Your task to perform on an android device: Uninstall the Airbnb app in the Google Play Store.
Image 0: 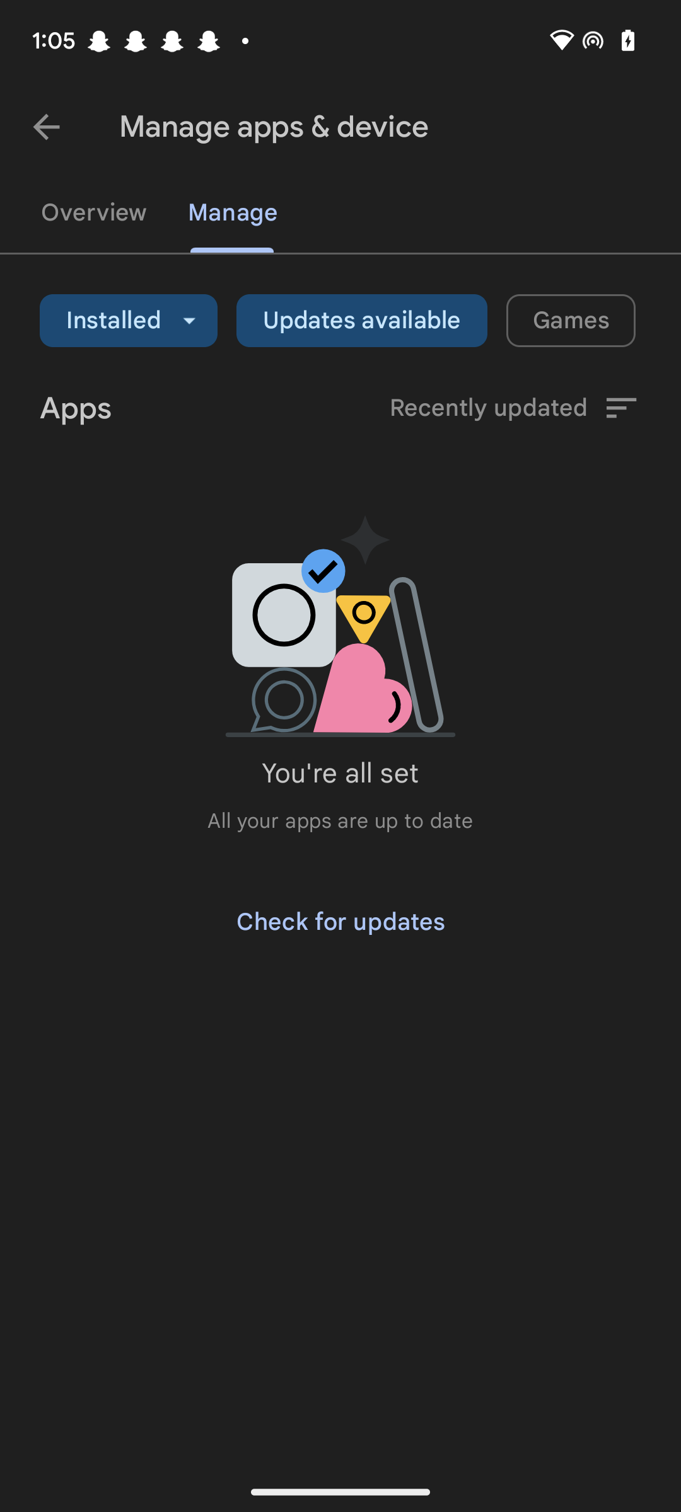
Go back to the previous screen.
Step 0: press back button
Image 2: 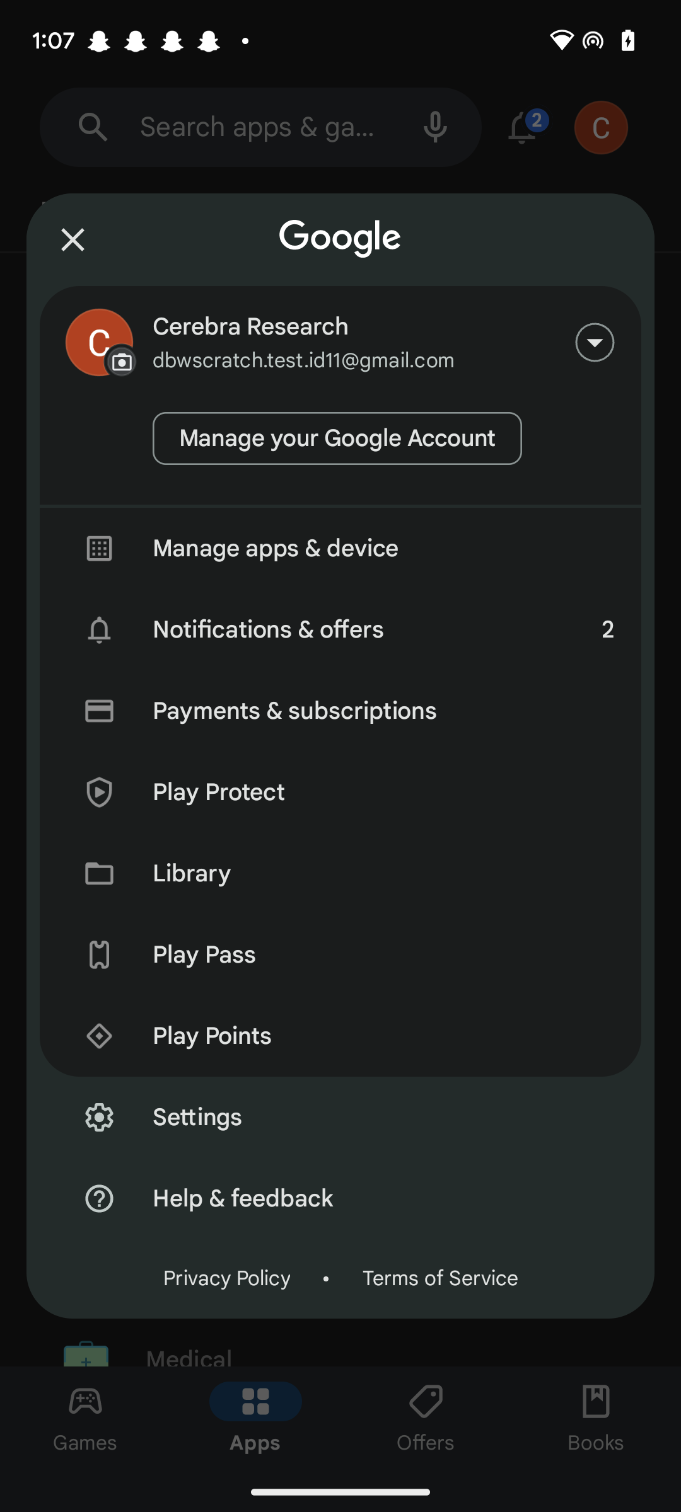
Click on the Manage apps & device option
Step 2: click (383, 548)
Image 3: 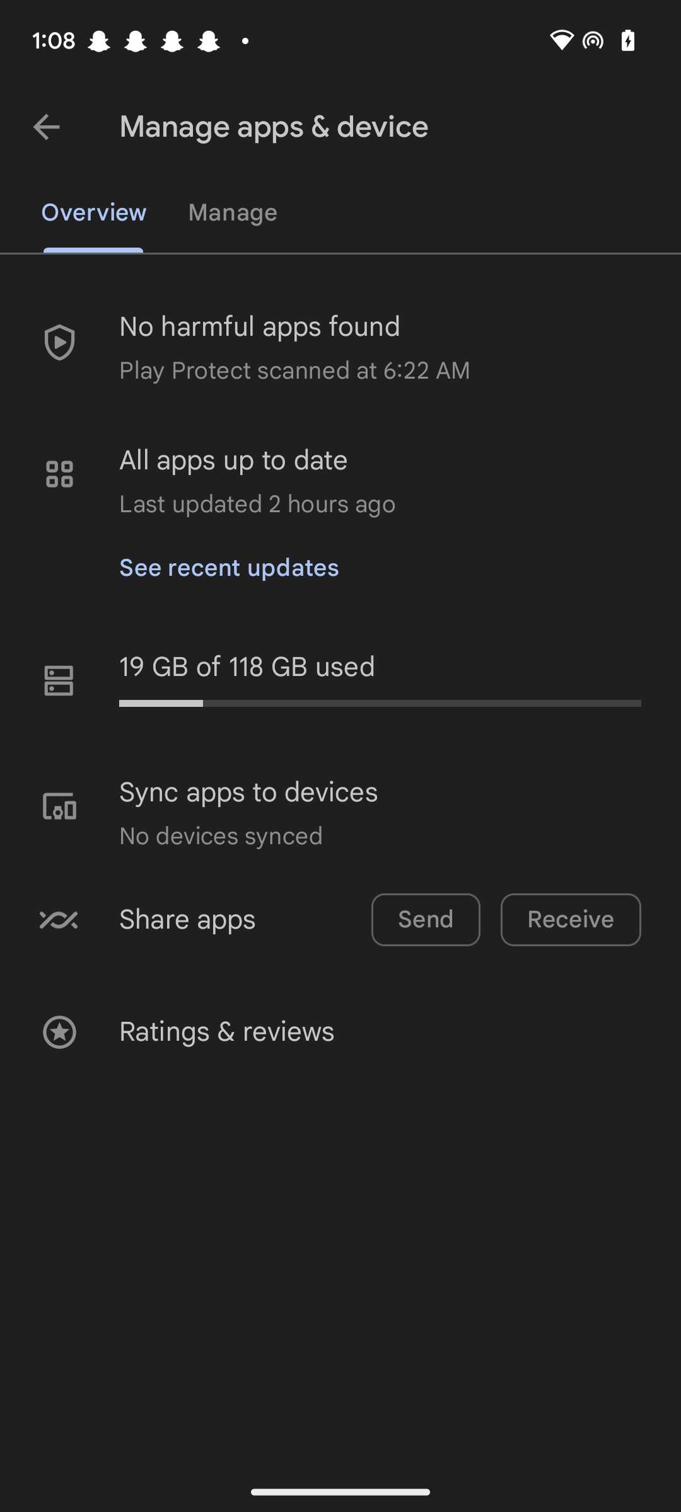
Click on the Manage tab at the top of the screen.
Step 3: click (231, 212)
Image 4: 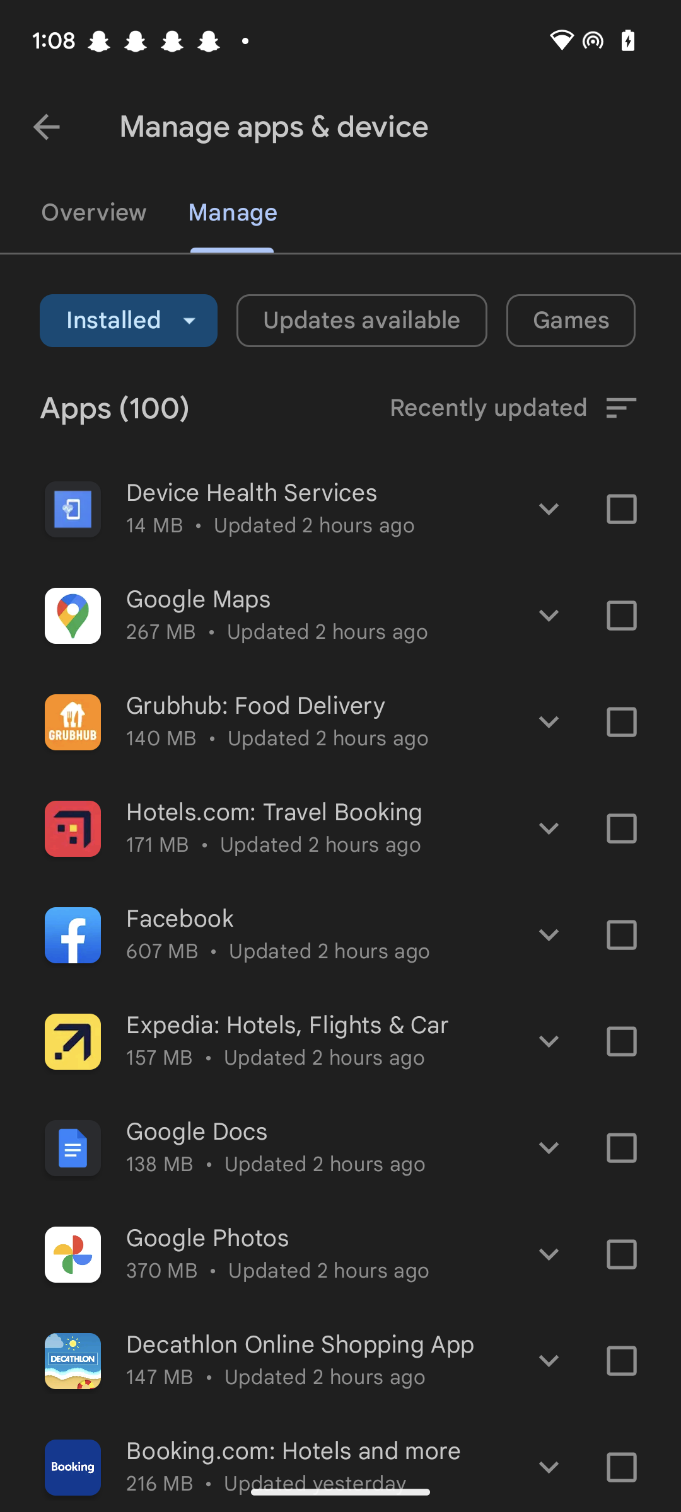
Swipe up to see the Airbnb app.
Step 4: scroll down
Image 5: 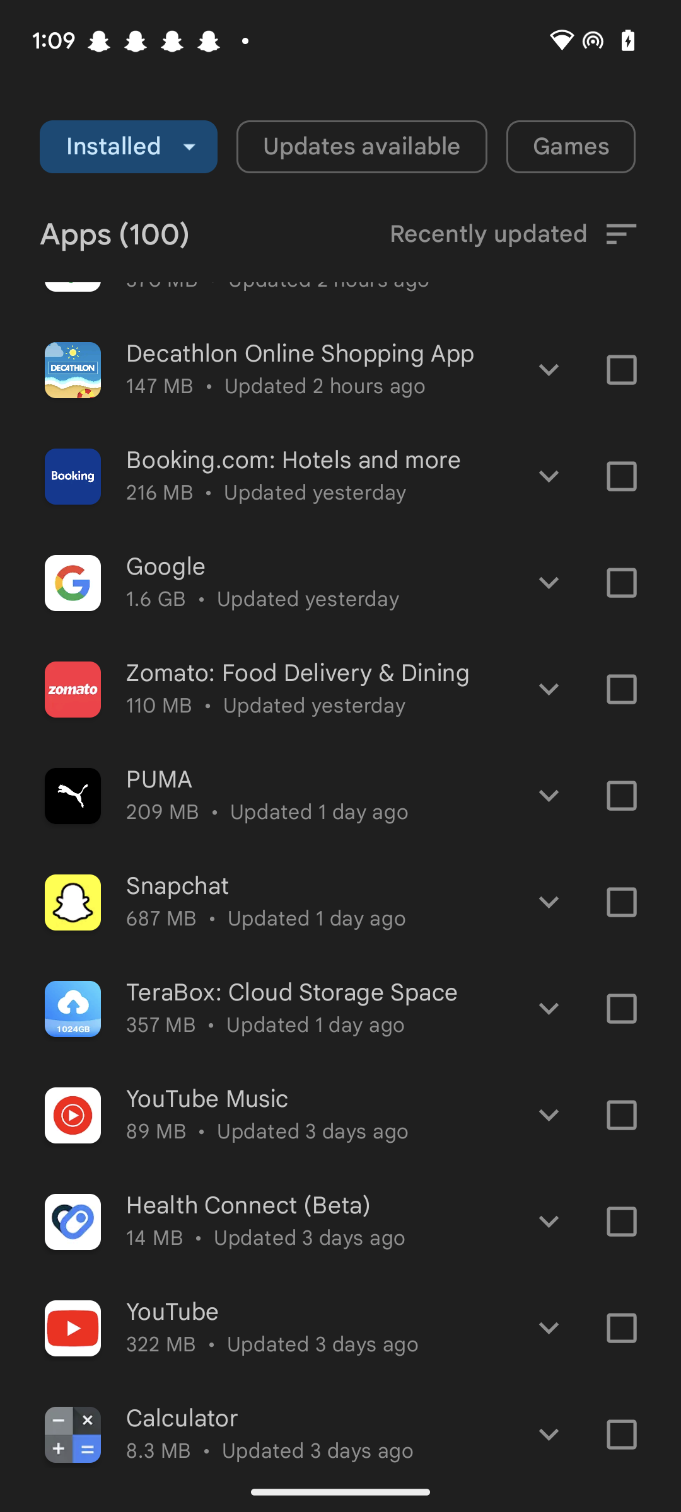
Swipe up to see the Airbnb app.
Step 5: scroll down
Image 6: 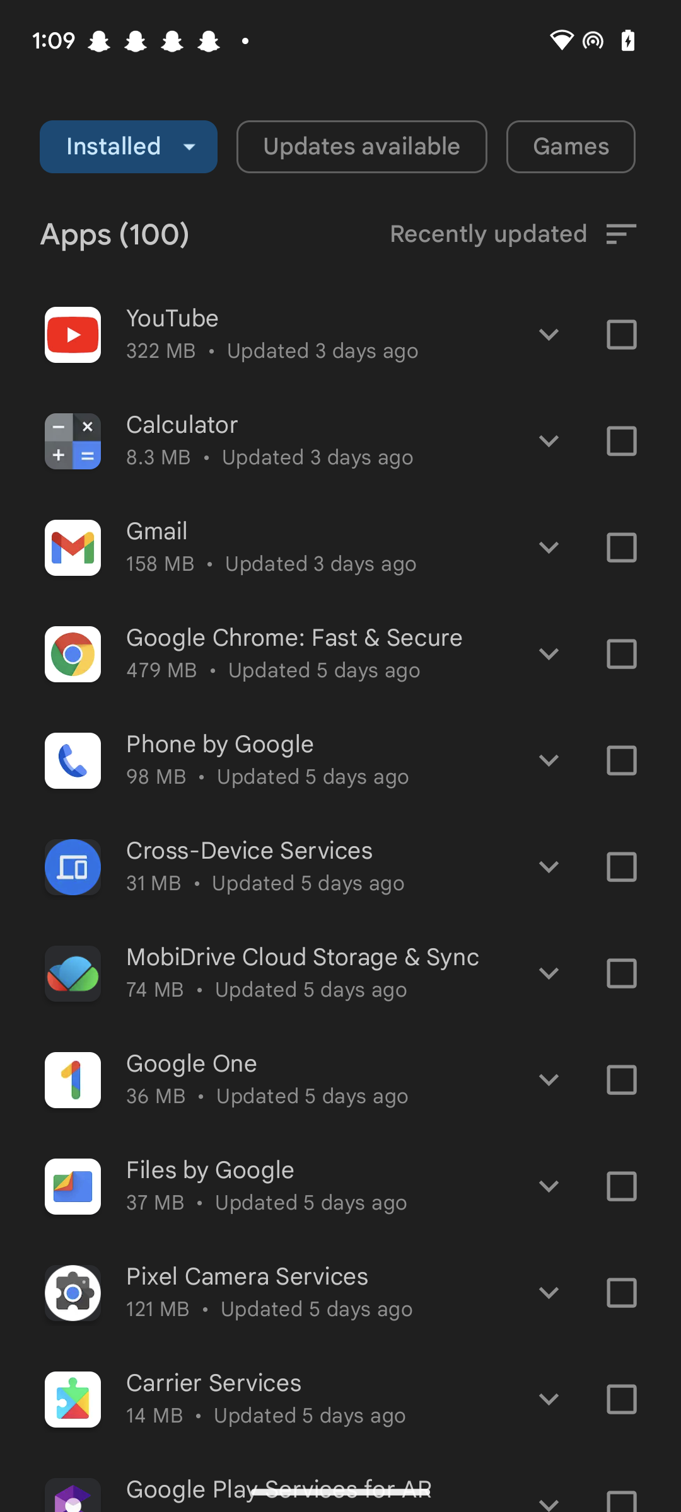
Swipe up to see the Airbnb app.
Step 6: scroll down
Image 7: 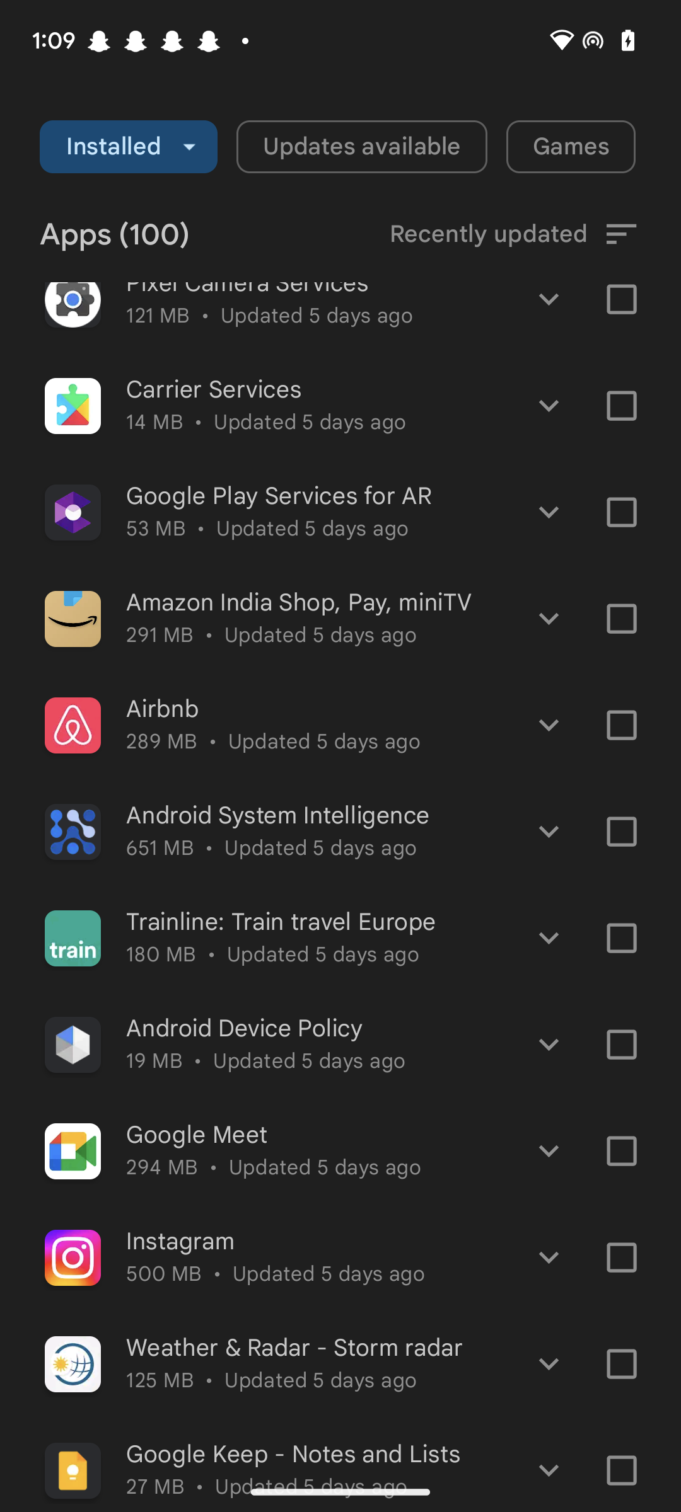
Click on the square icon next to the Airbnb app.
Step 7: click (622, 724)
Image 8: 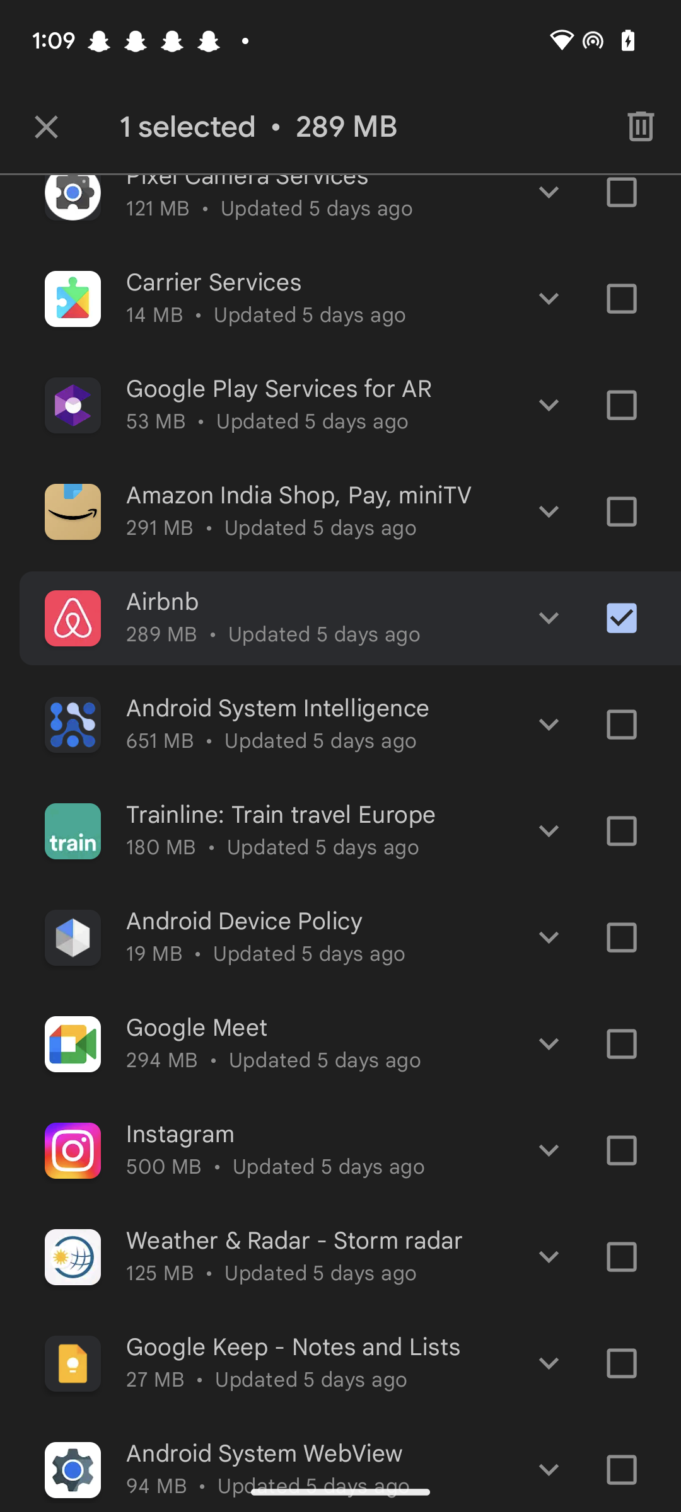
Click on the delete icon at the top right of the screen.
Step 8: click (641, 127)
Image 9: 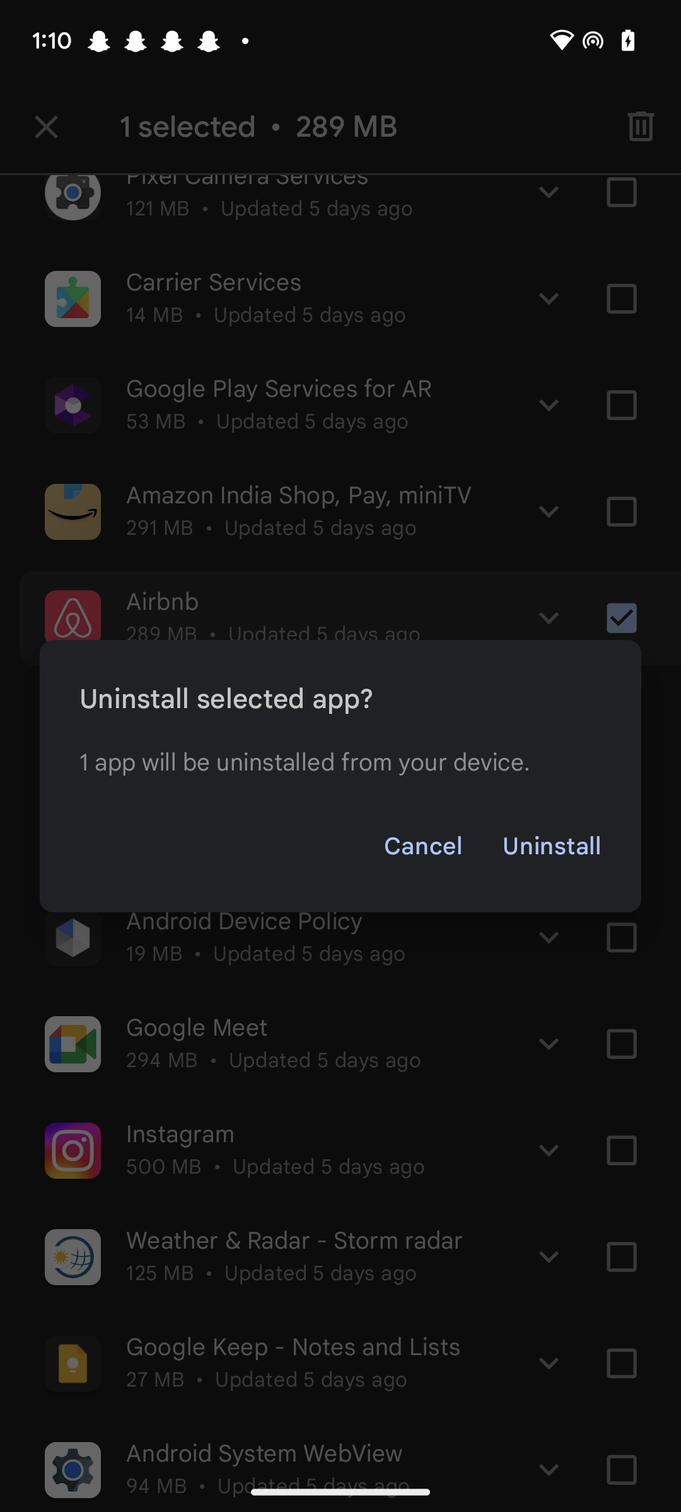
Click on the uninstall button.
Step 9: click (552, 846)
Image 10: 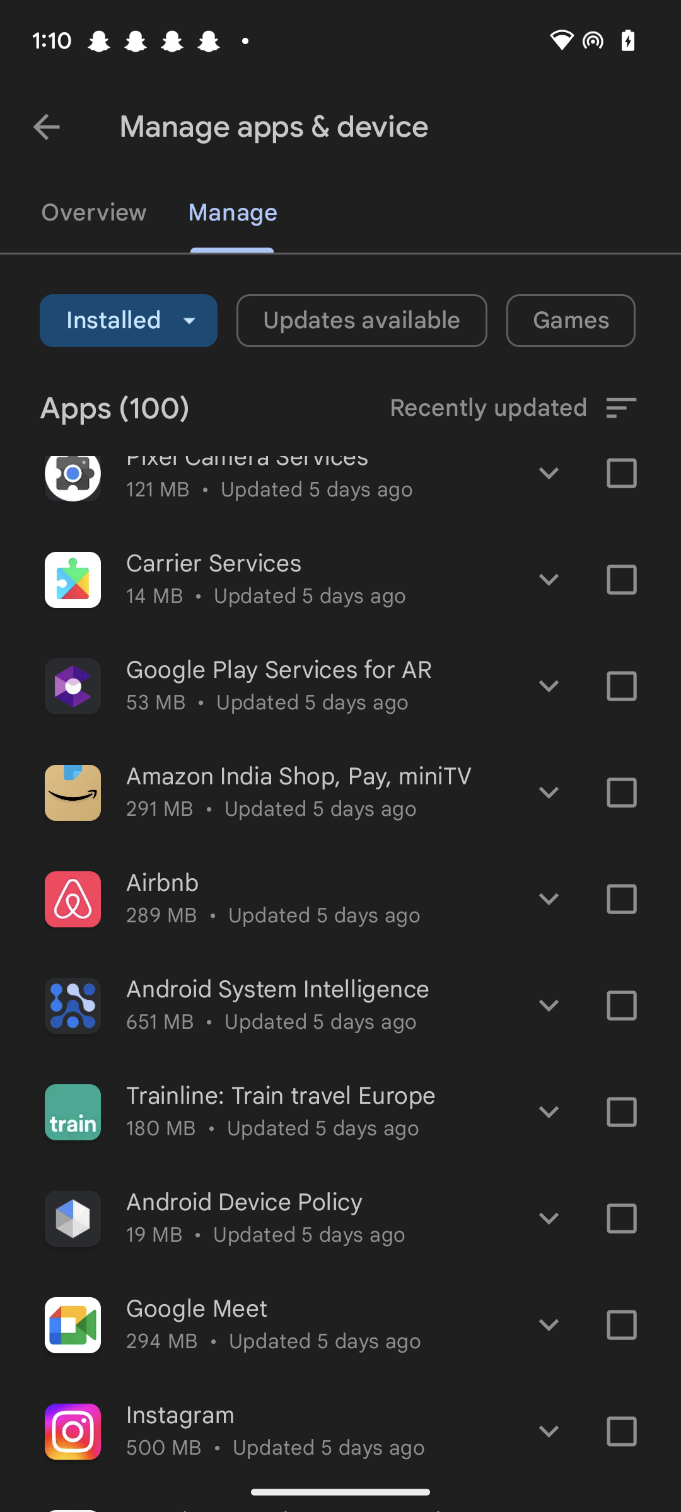
Click on the uninstall button.
Step 10: wait
Image 11: 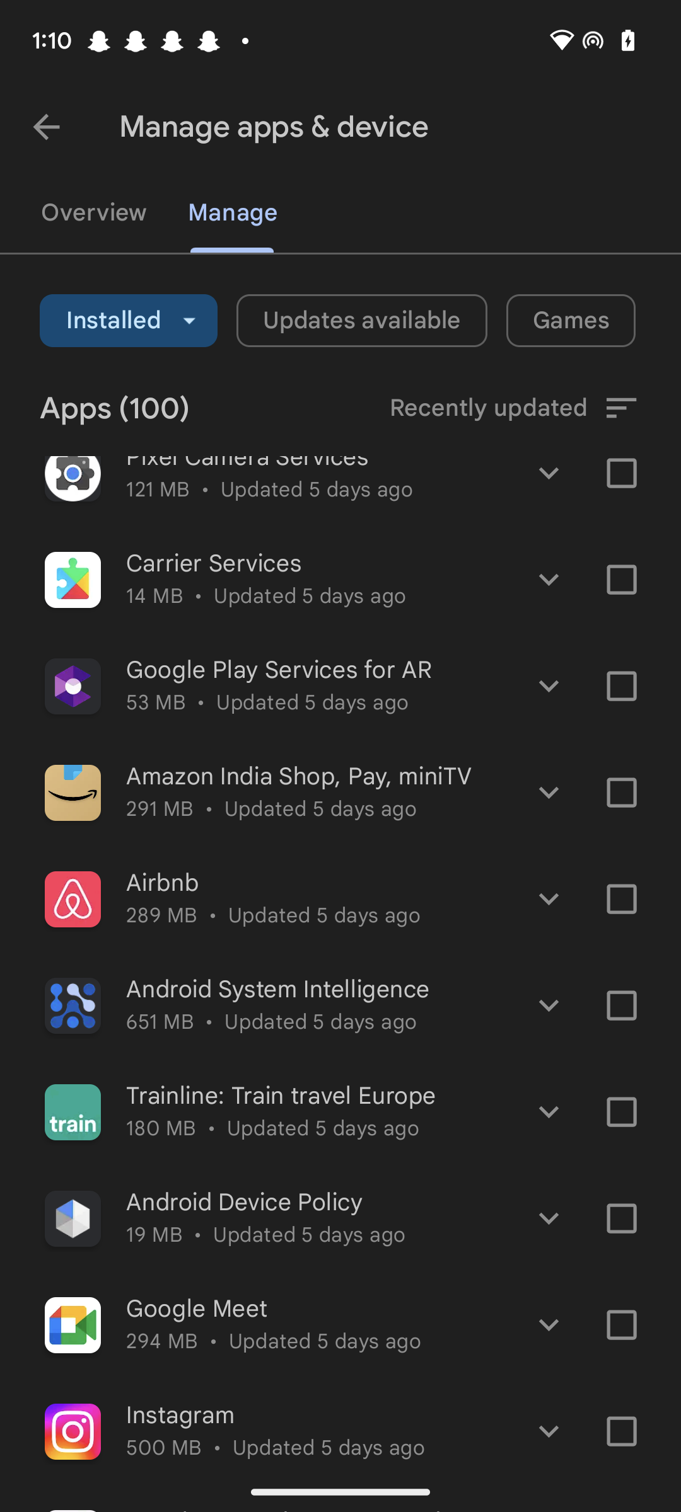
Click on the airbnb app
Step 11: click (327, 883)